Your task to perform on an android device: I want to browse the top-selling casual shoe products so I can check the price. Check out the pricing of the top-selling casual shoe products by using the Shopclues app.
Image 1: 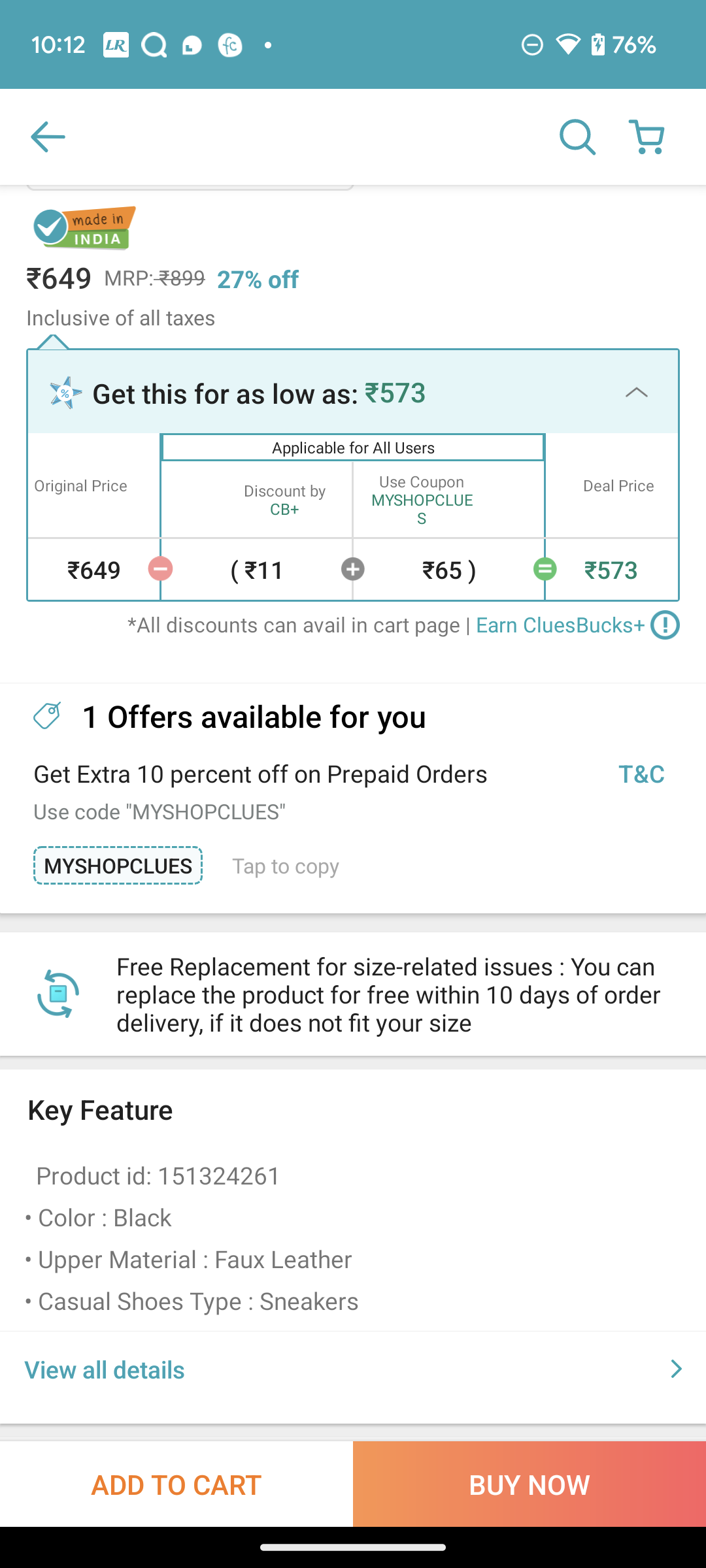
swipe up for top selling casual shoes
Step 1: scroll down
Image 2: 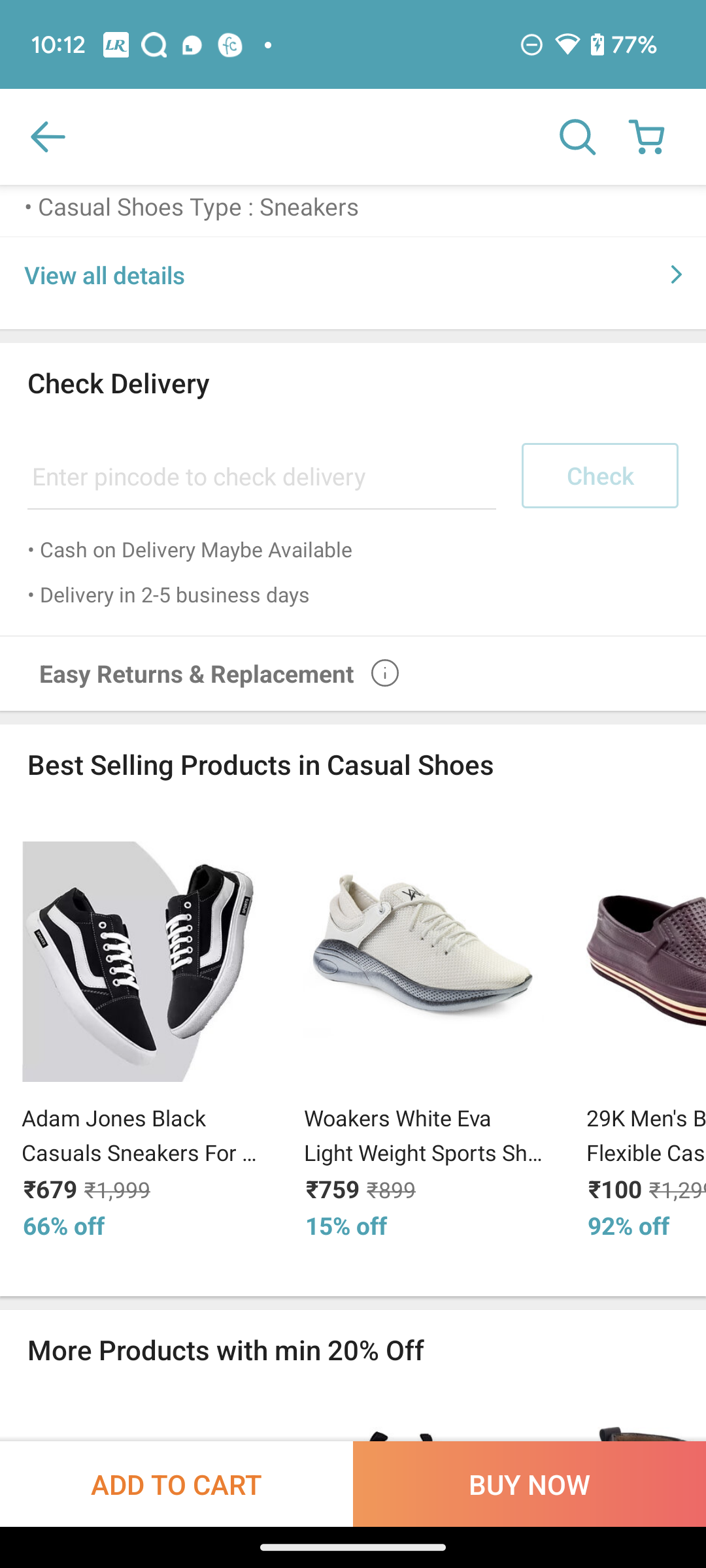
Swipe left the best selling products in casual shoes to check the price
Step 2: scroll right
Image 3: 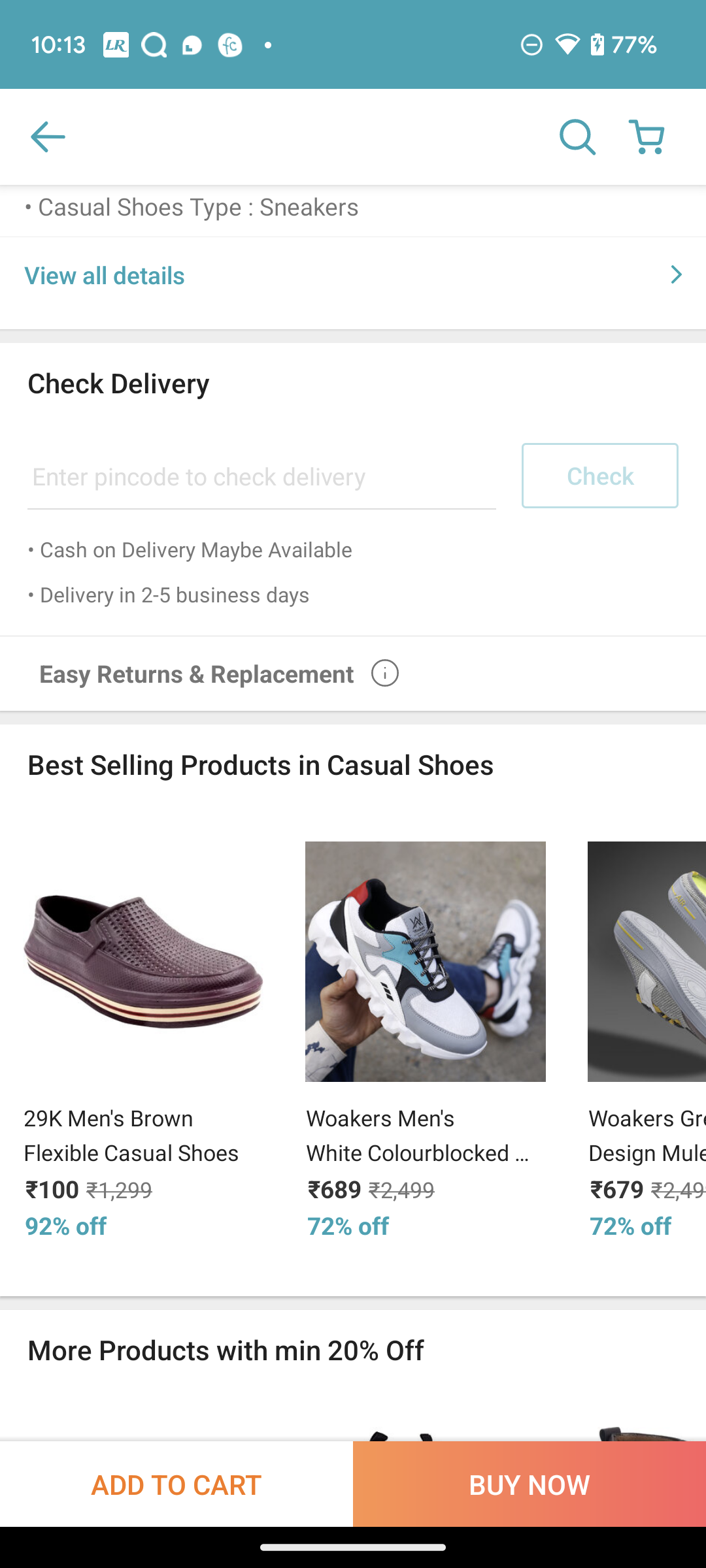
Swipe left the best selling products in casual shoes to check the price
Step 3: scroll right